Your task to perform on an android device: Download the DIY tool kit file using the MEGA app.
Image 0: 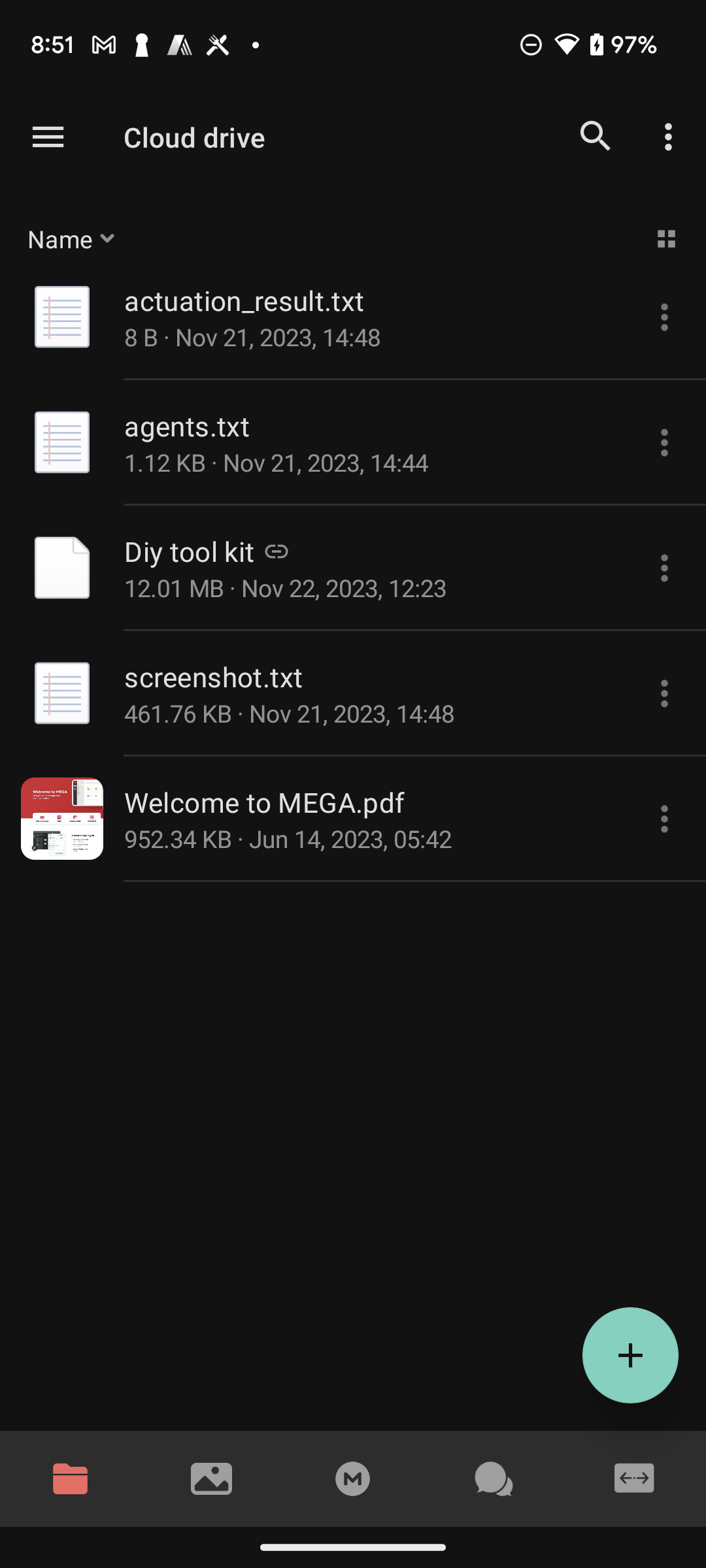
Click on the three dot icon of Diy tool kit file
Step 0: click (664, 568)
Image 1: 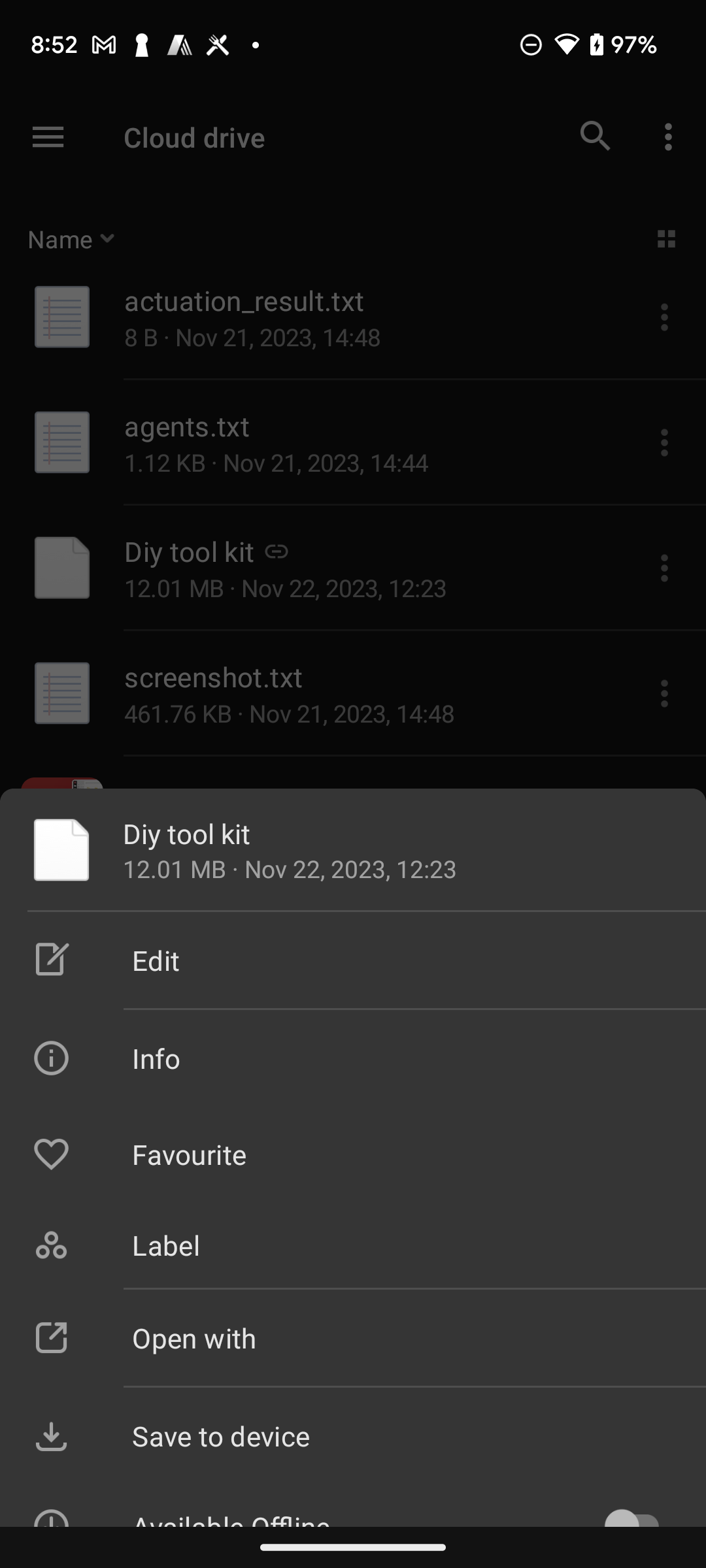
Click on Save to device
Step 1: click (353, 1435)